Your task to perform on an android device: I want to save my new slide.
Image 0: 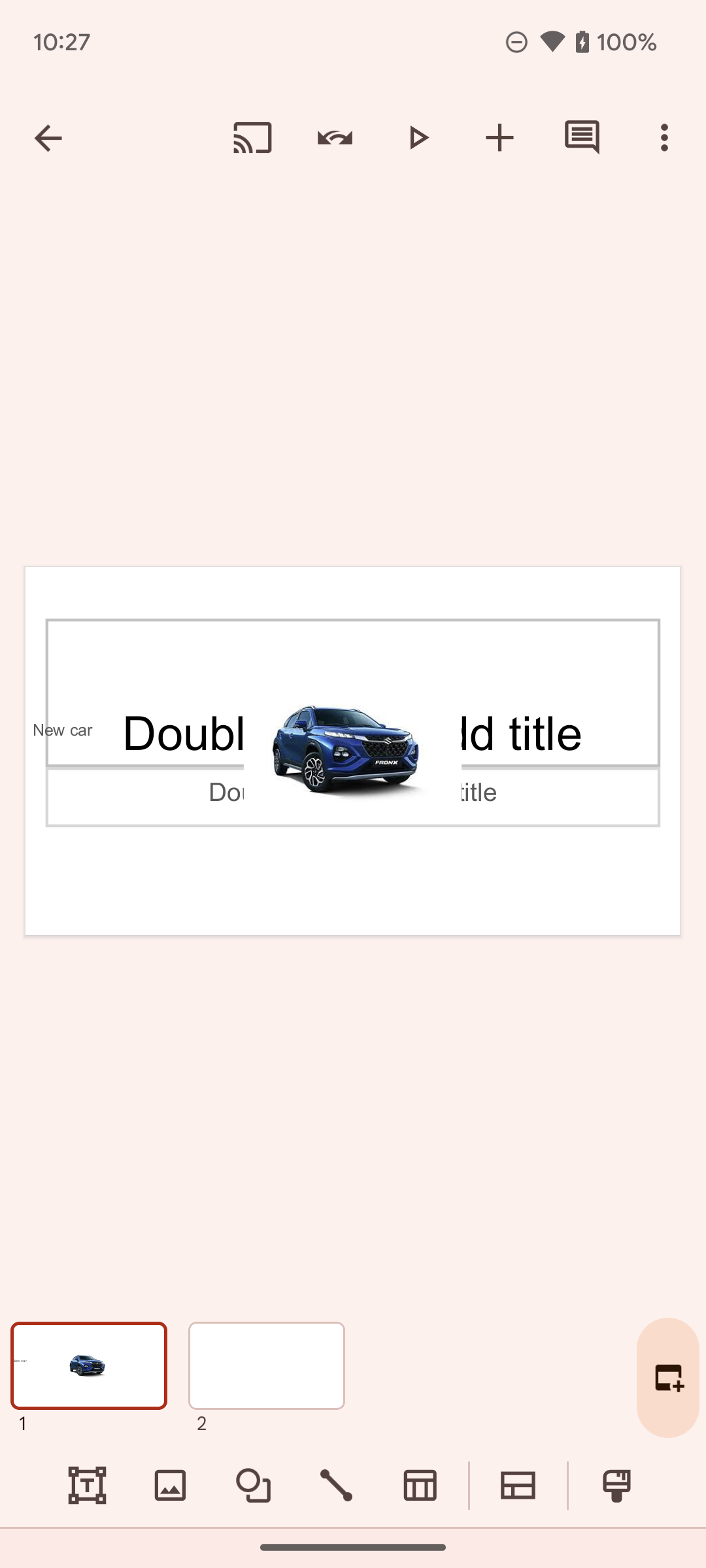
Click on the Back icon on the top left corner of the screen.
Step 0: click (48, 138)
Image 1: 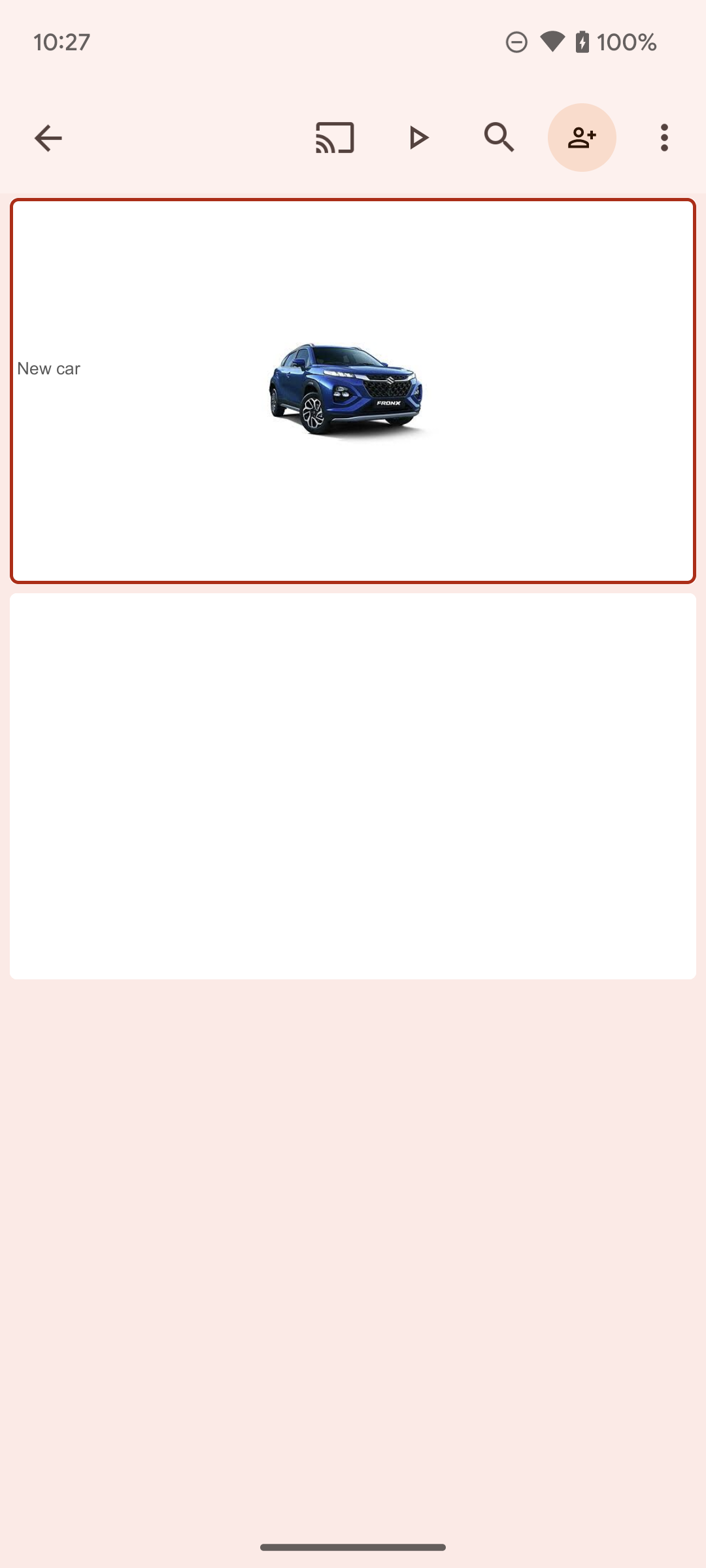
Click on the Back icon on the top left corner of the screen.
Step 1: click (48, 138)
Image 2: 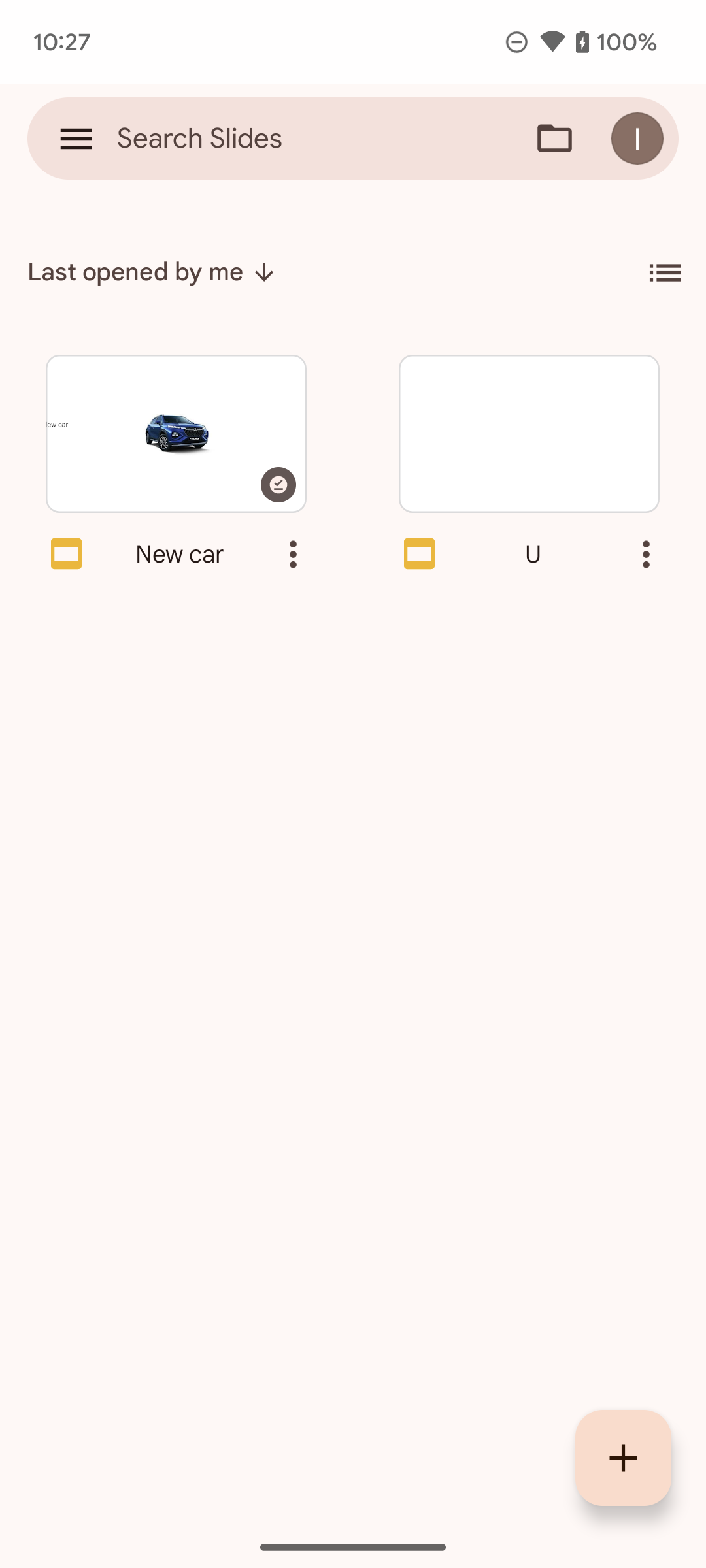
Click on the three dots of the New car on the screen.
Step 2: click (293, 553)
Image 3: 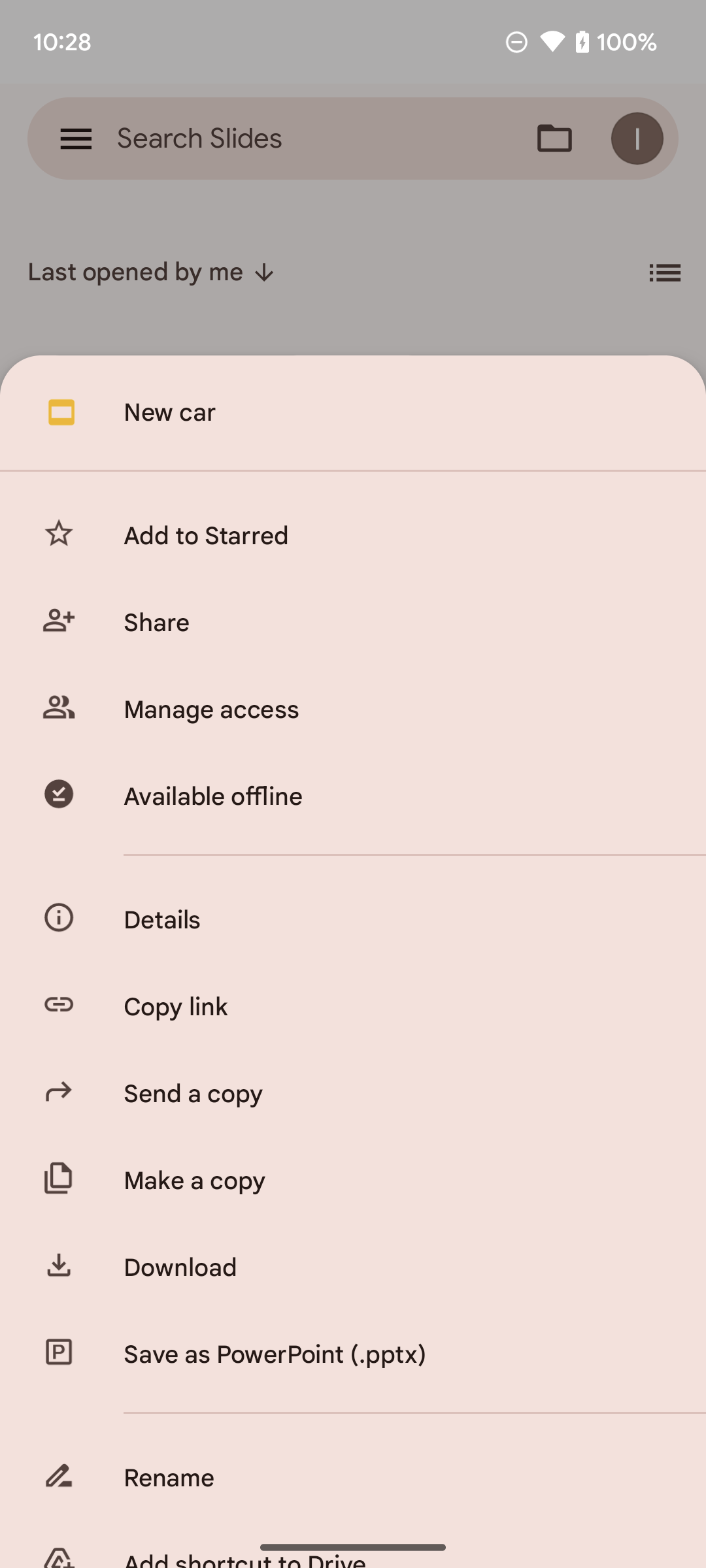
Click on the Save as Powerpoint on the screen.
Step 3: click (394, 1354)
Image 4: 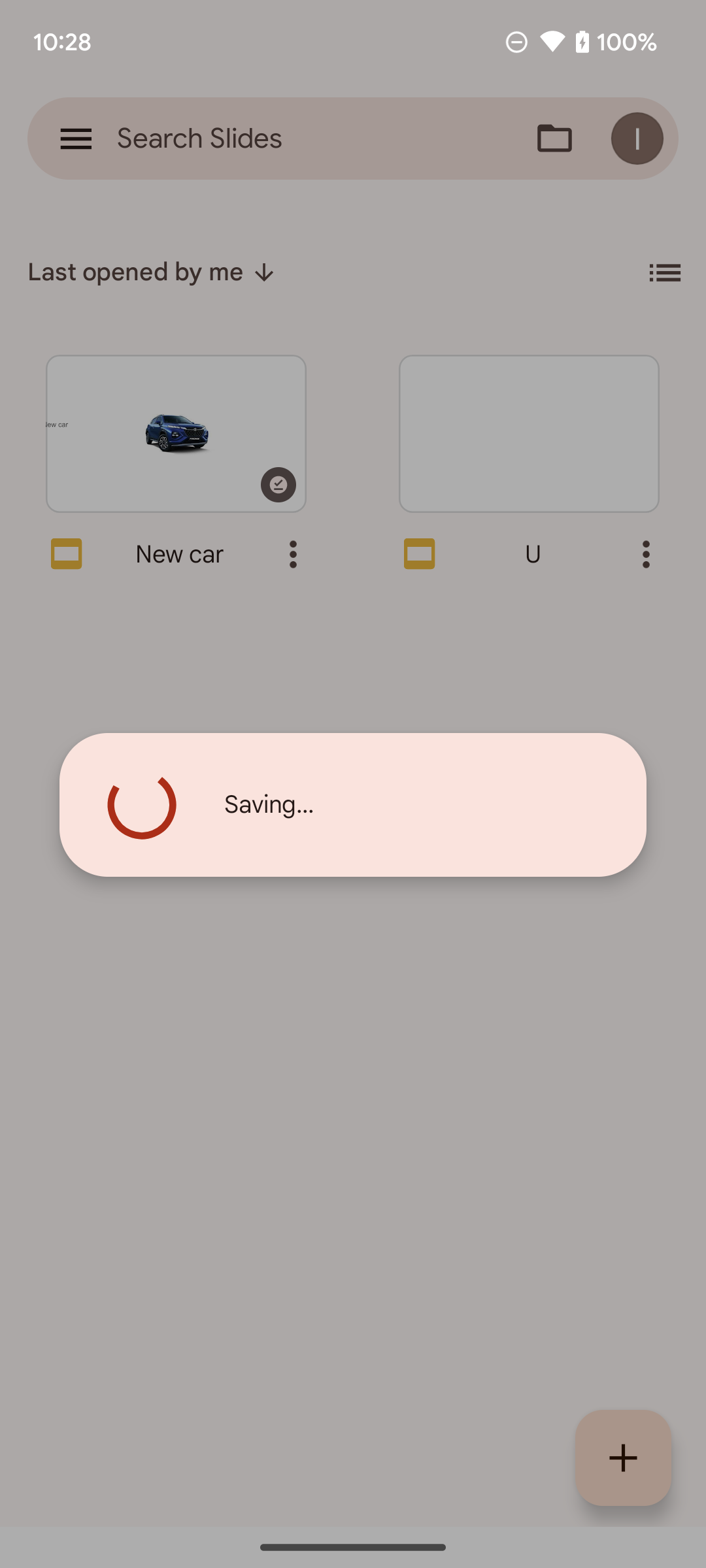
Click on the Save as Powerpoint on the screen.
Step 4: wait